Your task to perform on an android device: I want to find a new camera for my photography using the Shopsy app because my current one is broken.
Image 0: 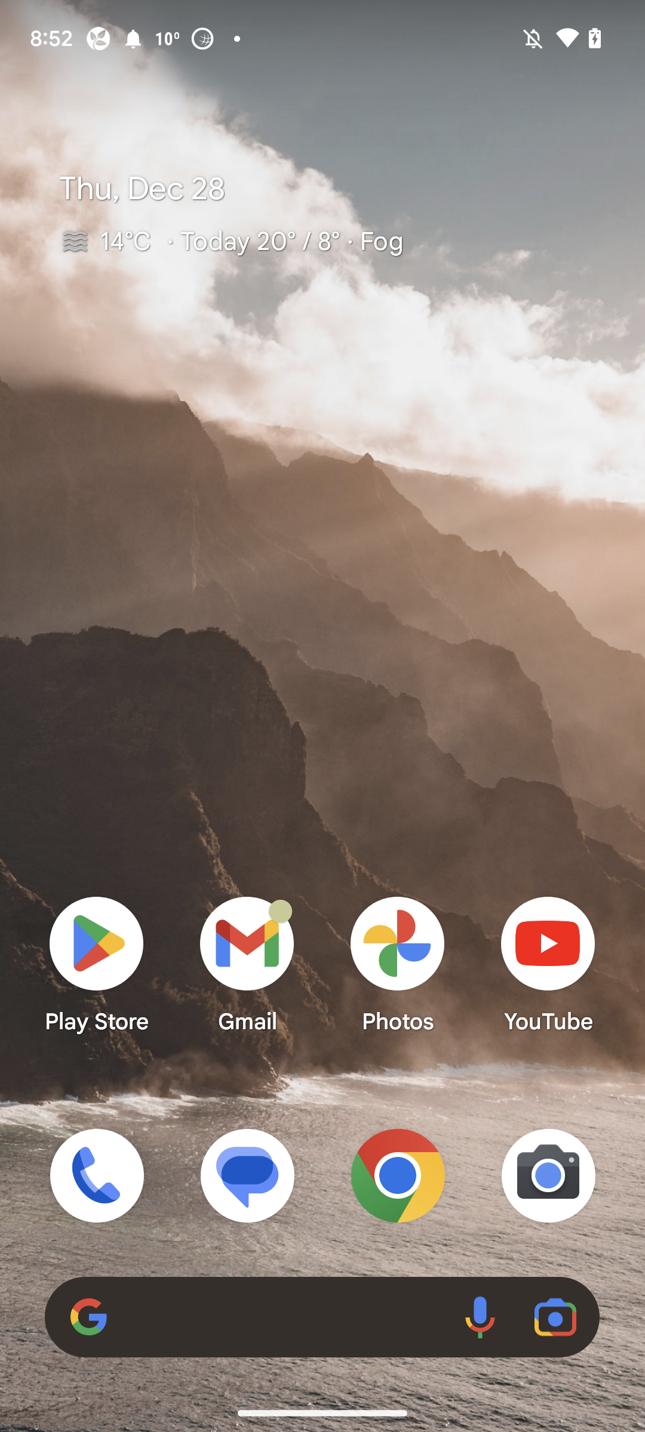
Open Shopsy app
Step 0: open app "Shopsy"
Image 1: 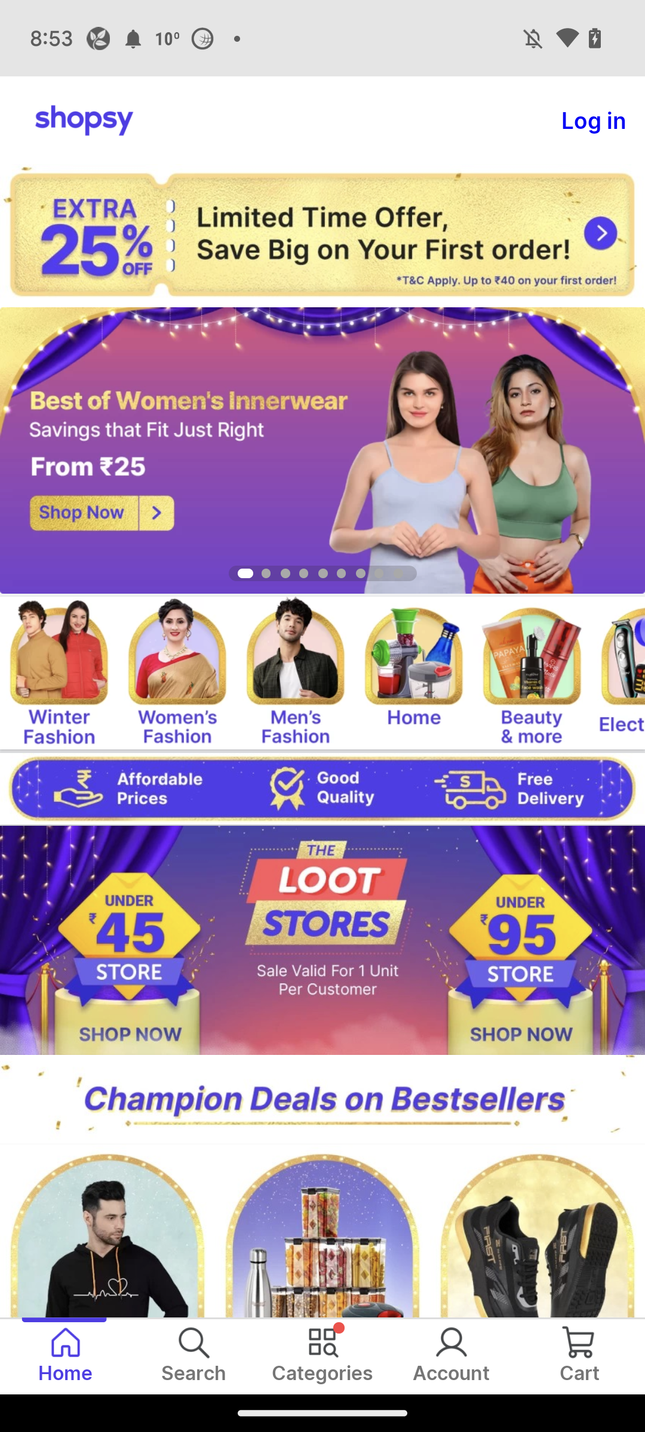
Click on the search bar at the bottom of the screen
Step 1: click (204, 1350)